Your task to perform on an android device: I want to save the current recording in the Recorder app   
Image 0: 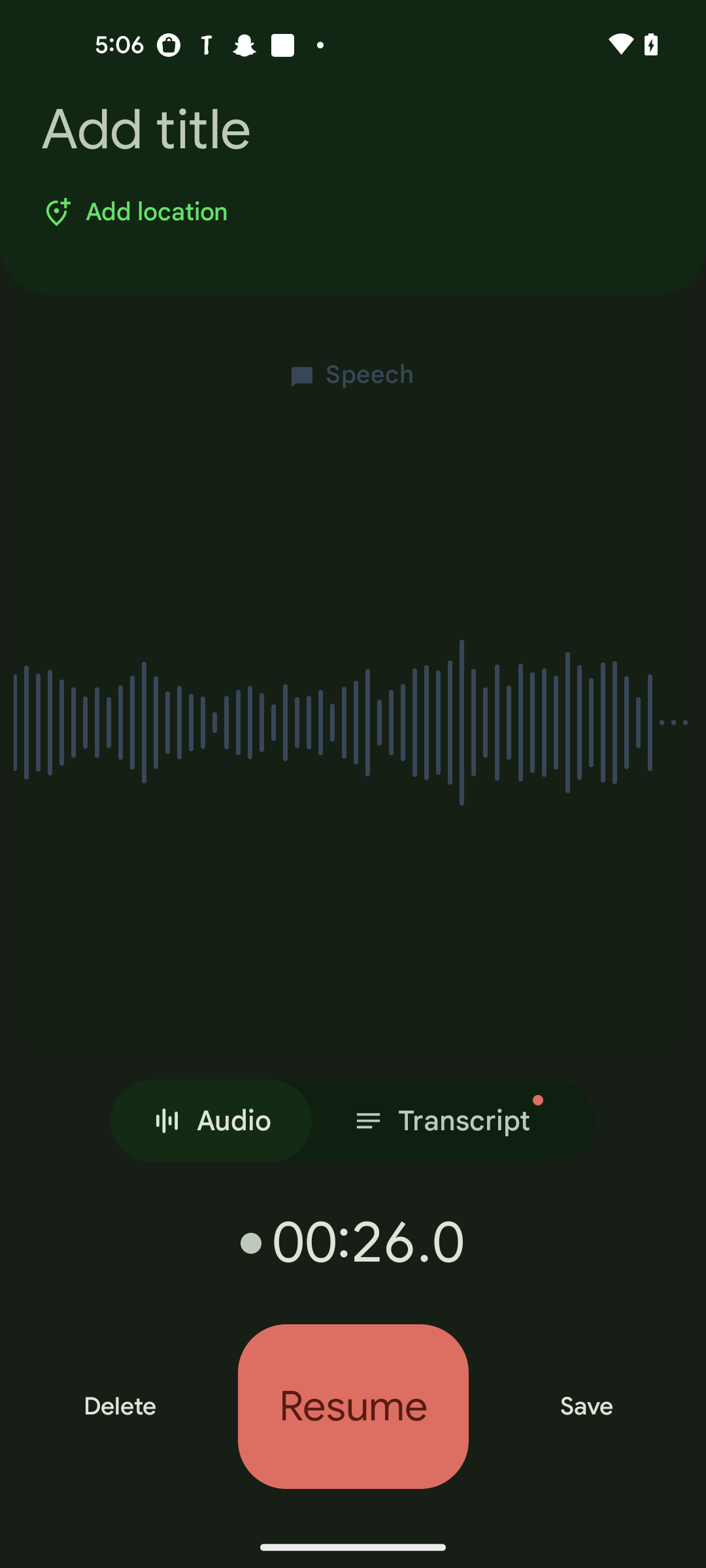
Click on the save button at the bottom right corner of the screen 
Step 0: click (586, 1407)